Your task to perform on an android device: I want to compare the prices of recliners that have a customer rating of at least four stars in the IKEA app.
Image 0: 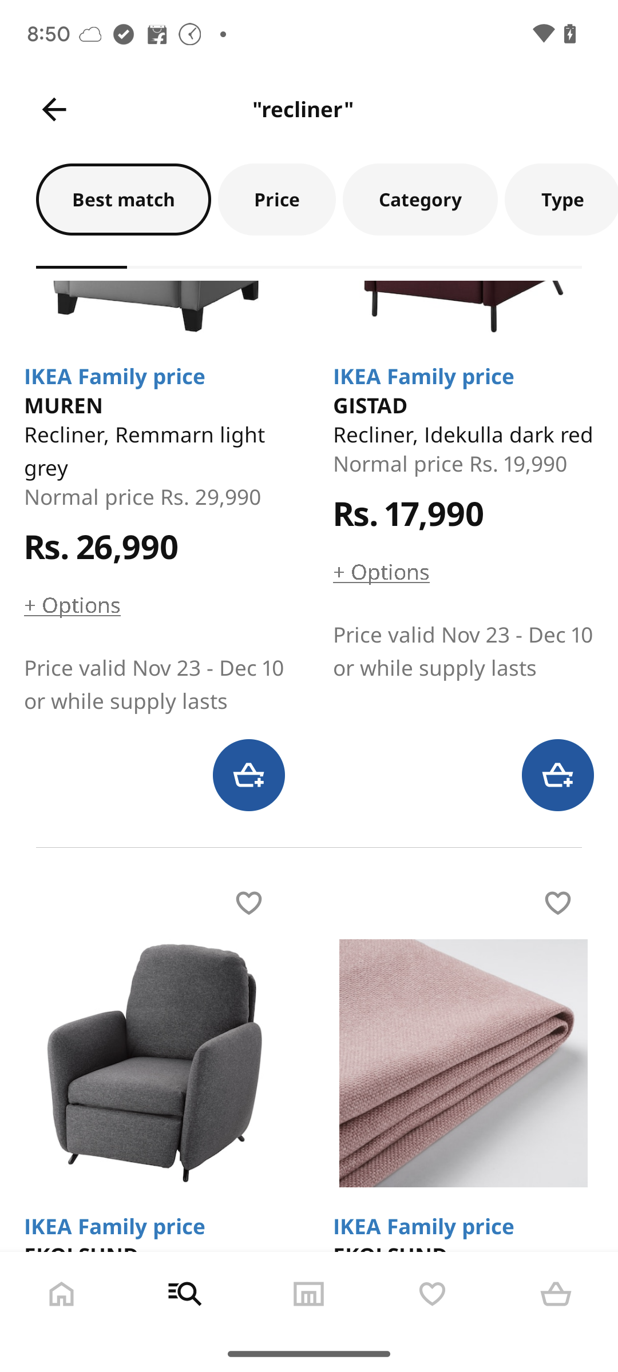
Swipe the filter bar to check for the ratings filter.
Step 0: scroll right
Image 1: 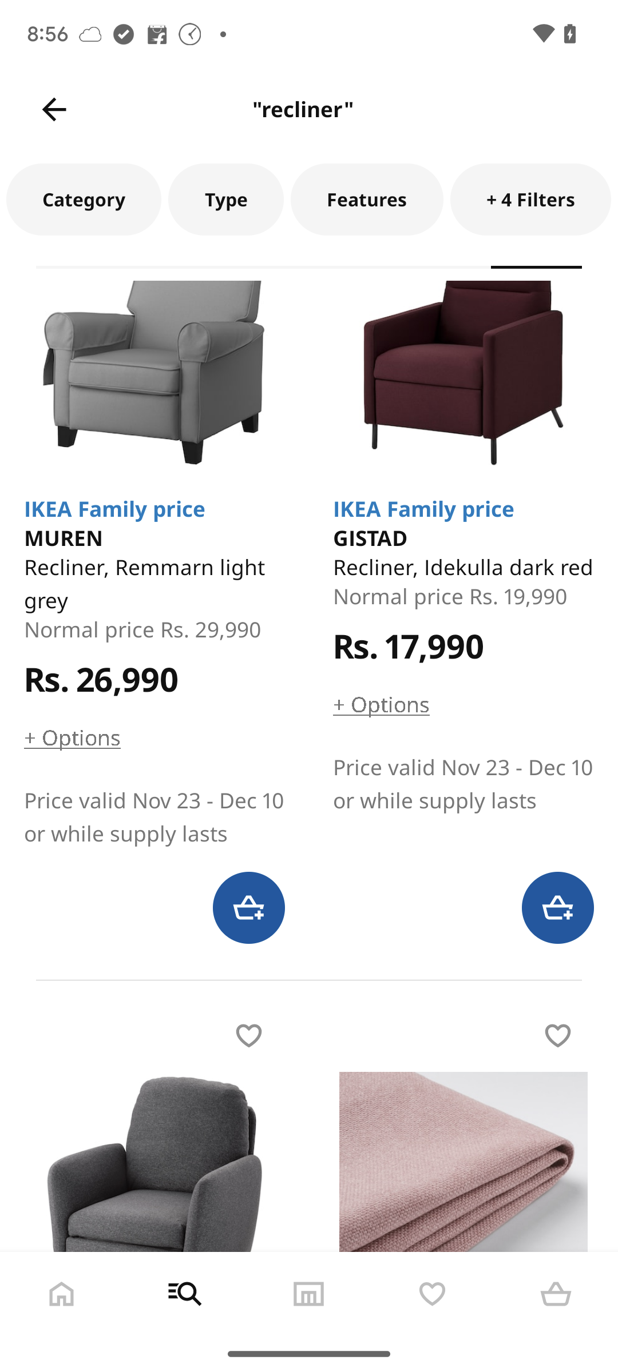
Select the filters options.
Step 1: click (558, 185)
Image 2: 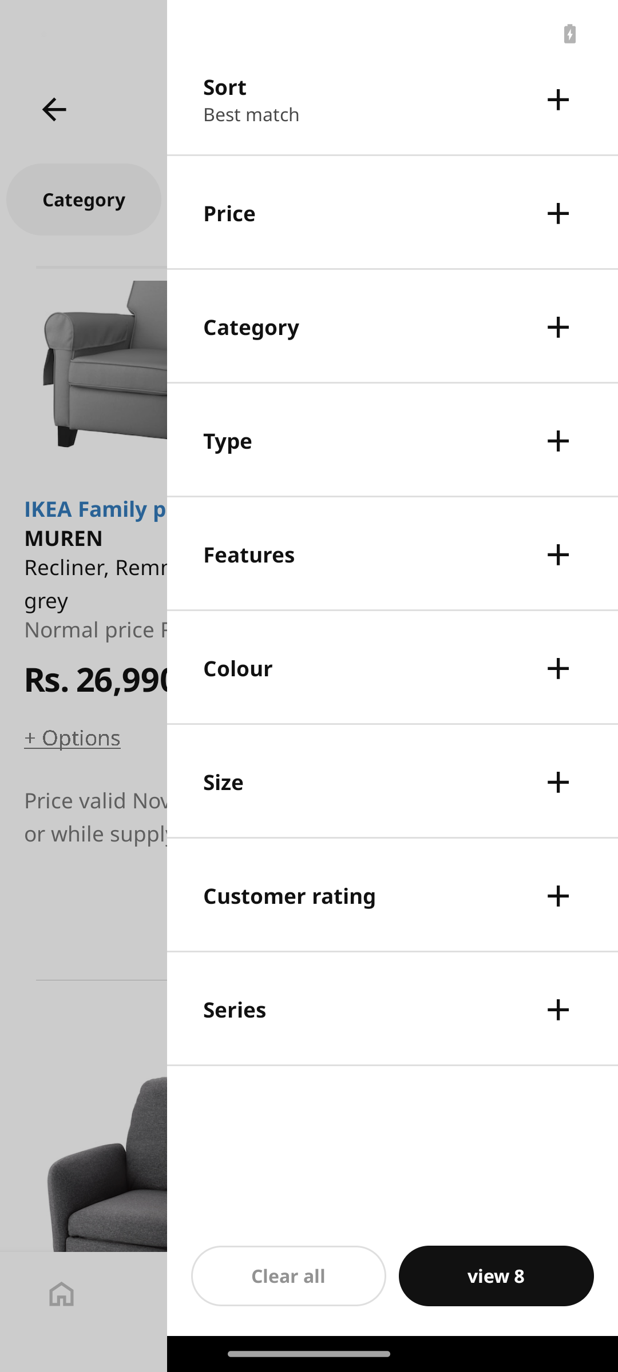
Click on customer rating.
Step 2: click (344, 895)
Image 3: 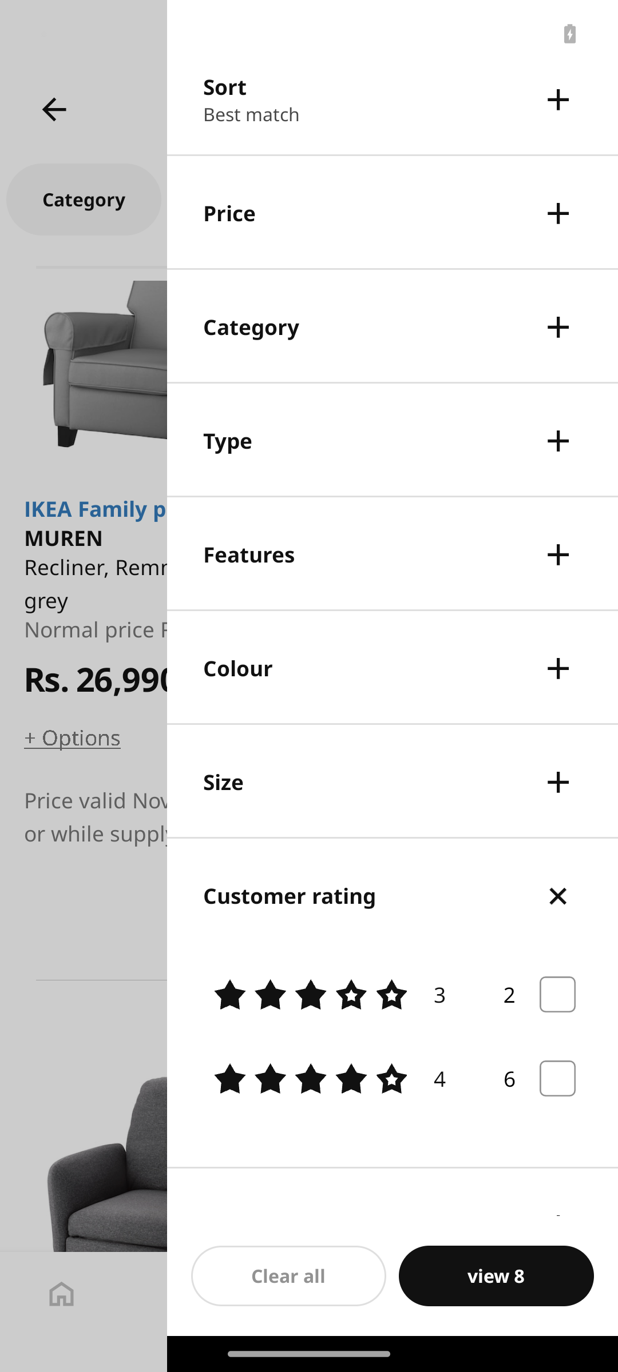
Select the second option.
Step 3: click (557, 1078)
Image 4: 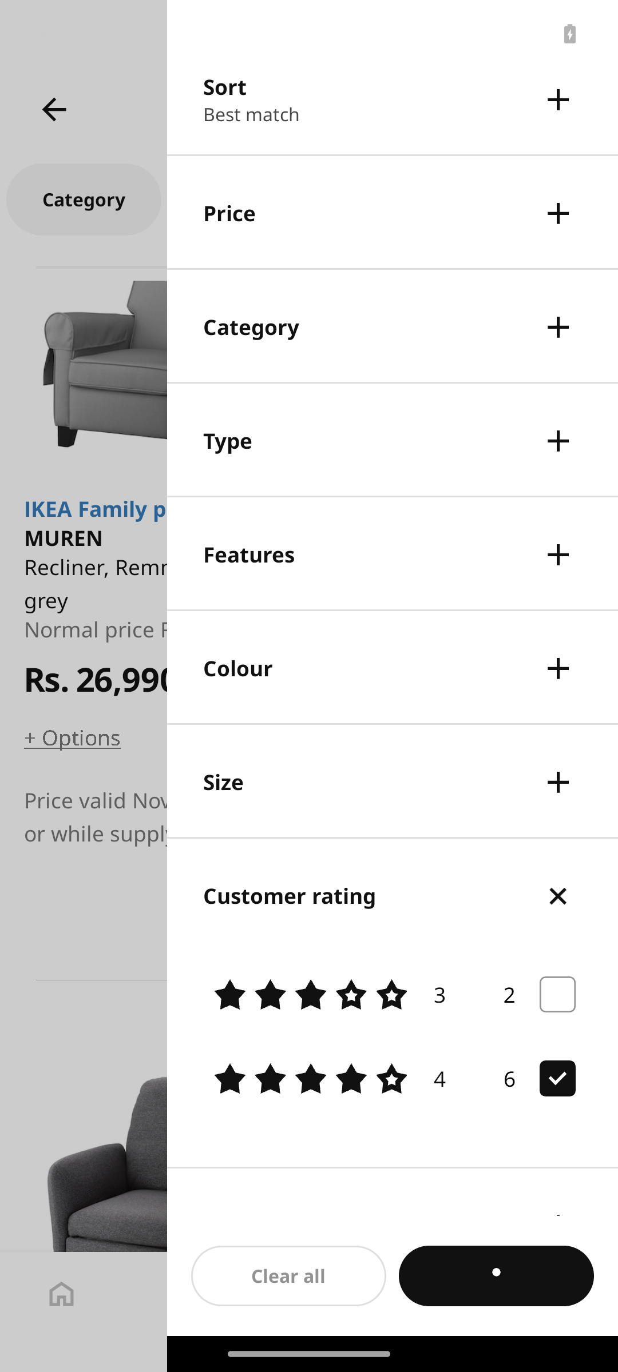
Select the second option.
Step 4: wait
Image 5: 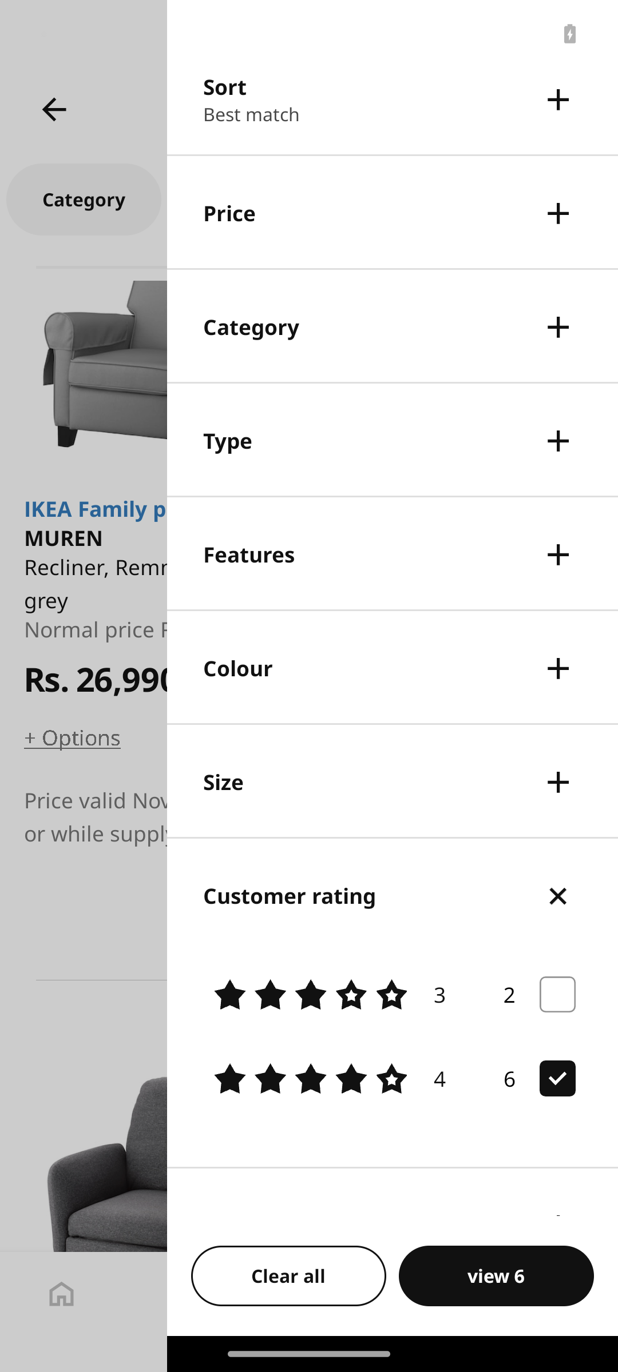
Click on the view button.
Step 5: click (496, 1276)
Image 6: 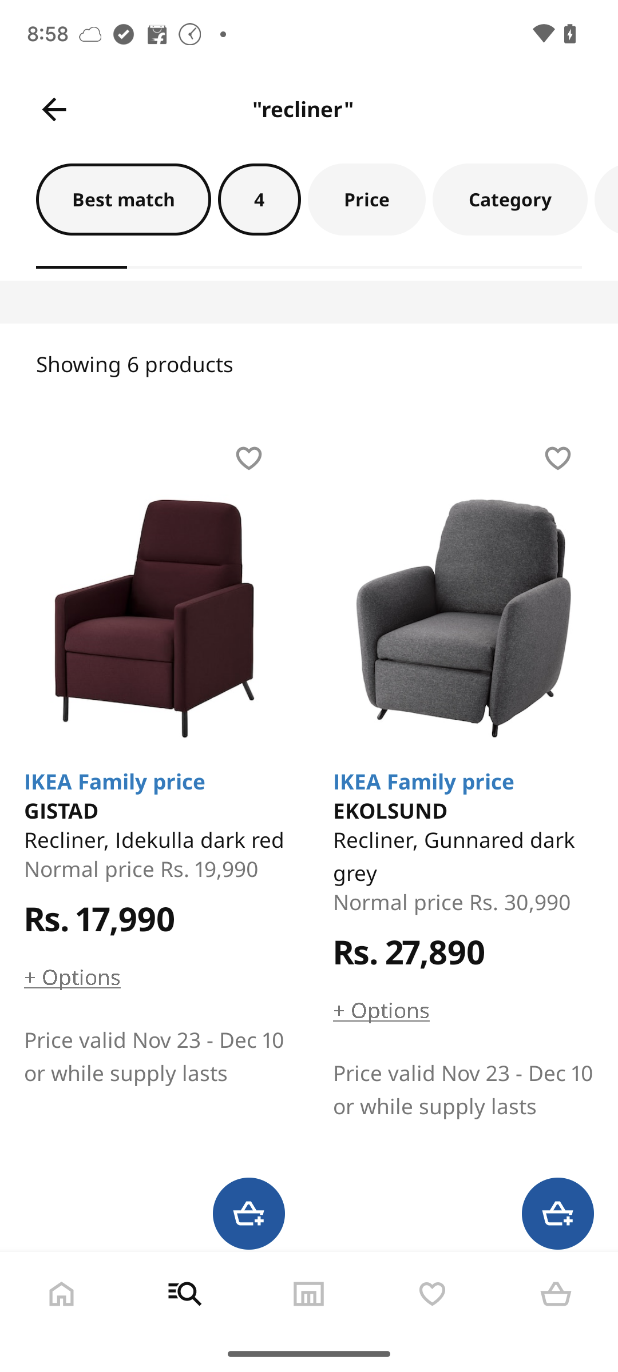
Swipe down to view more recliners to compare.
Step 6: scroll down